Your task to perform on an android device: I want to view the "Alice's adventures in wonderland" book because I am so eager to read the story.
Image 0: 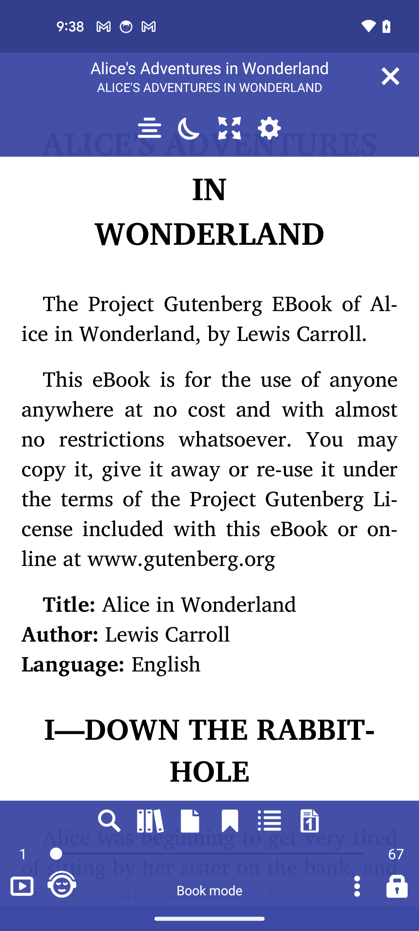
Swipe left to view the book
Step 0: scroll right
Image 1: 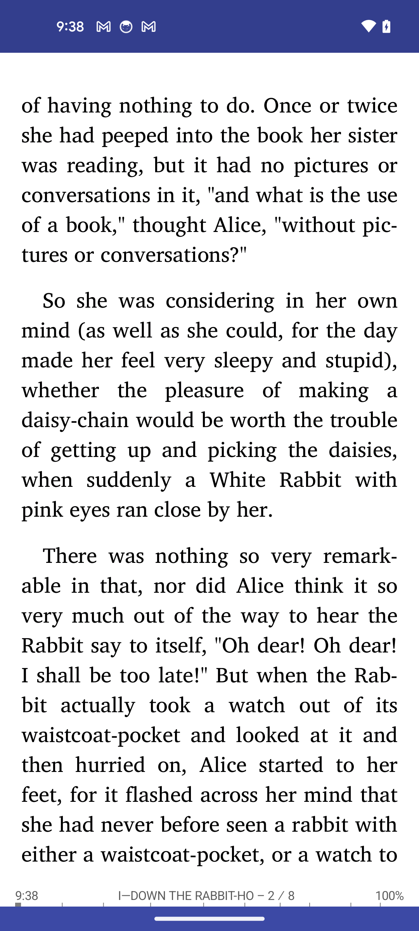
Swipe left to view the book
Step 1: scroll right
Image 2: 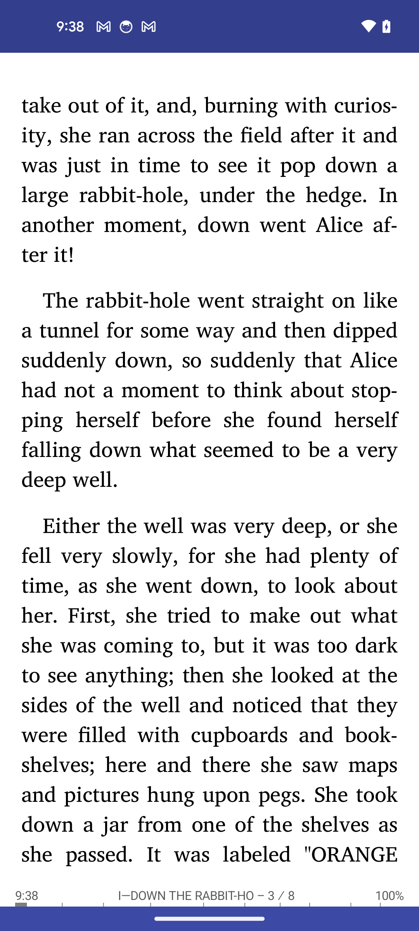
Swipe left to view the book
Step 2: scroll right